Your task to perform on an android device: Complete the breathing lesson on your own by doing it practically on the Insight Timer app.
Image 0: 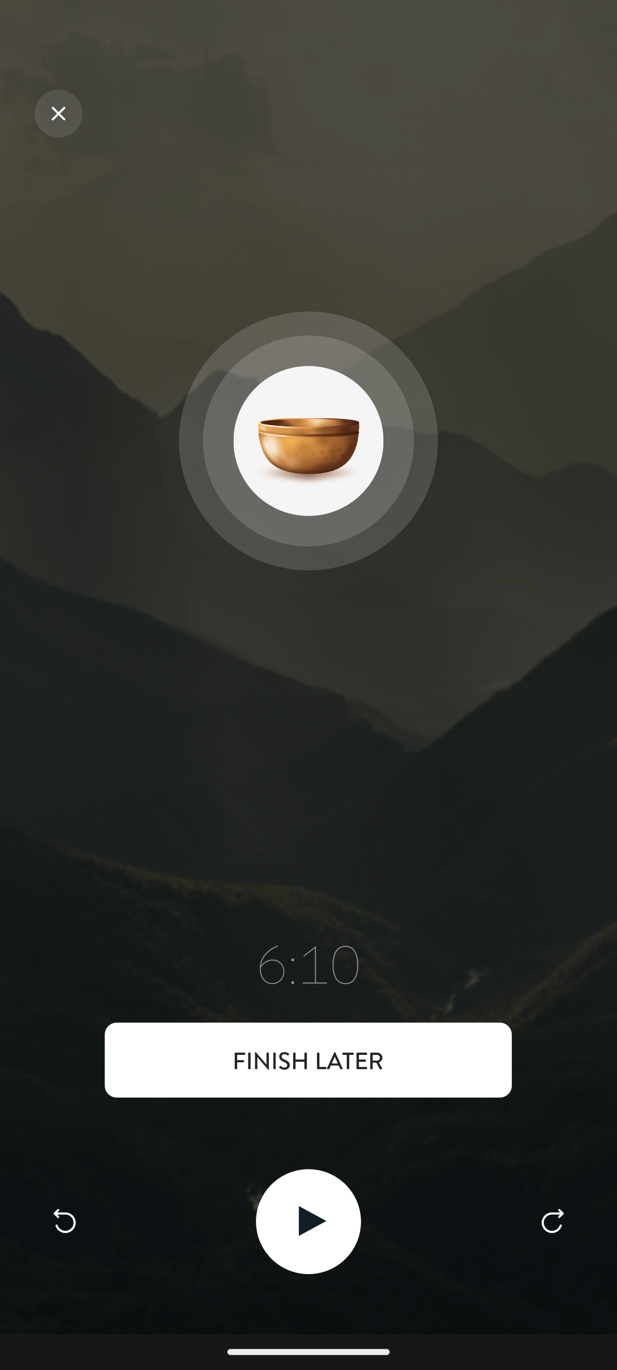
Click on the Play icon to resume the breathing meditation.
Step 0: click (308, 1221)
Image 1: 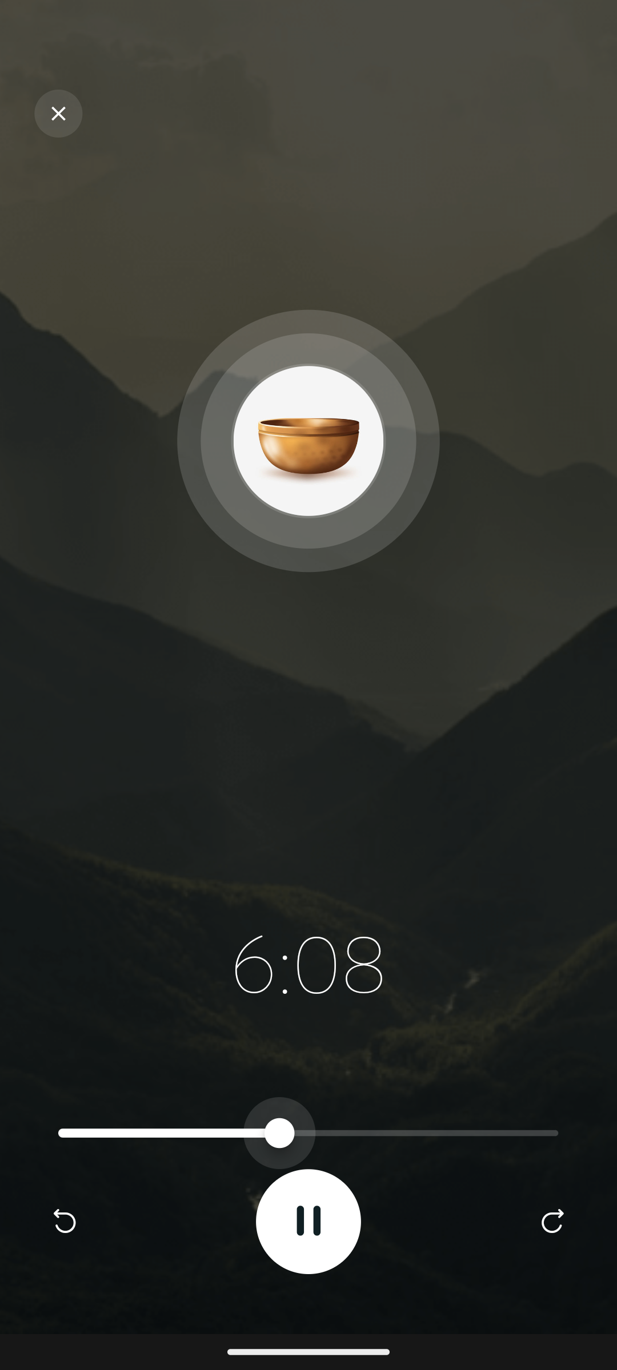
Click on the Play icon to resume the breathing meditation.
Step 1: wait
Image 3: 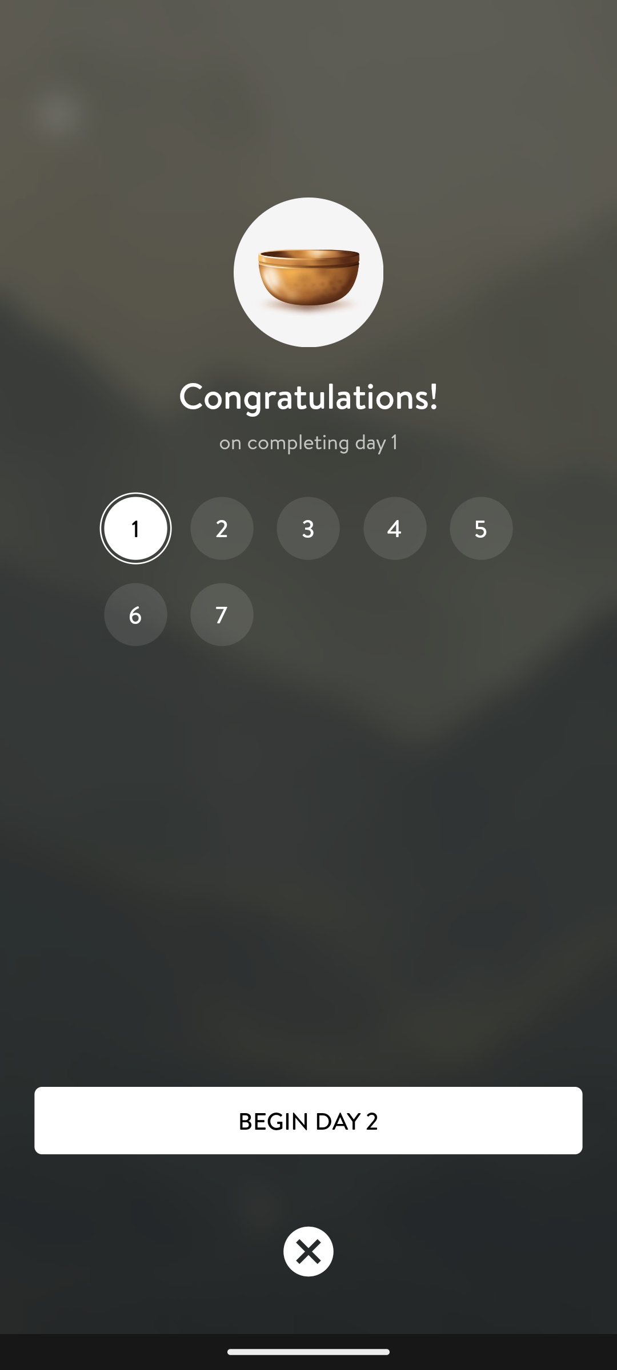
Click on the cross at the bottom.
Step 3: click (308, 1274)
Image 4: 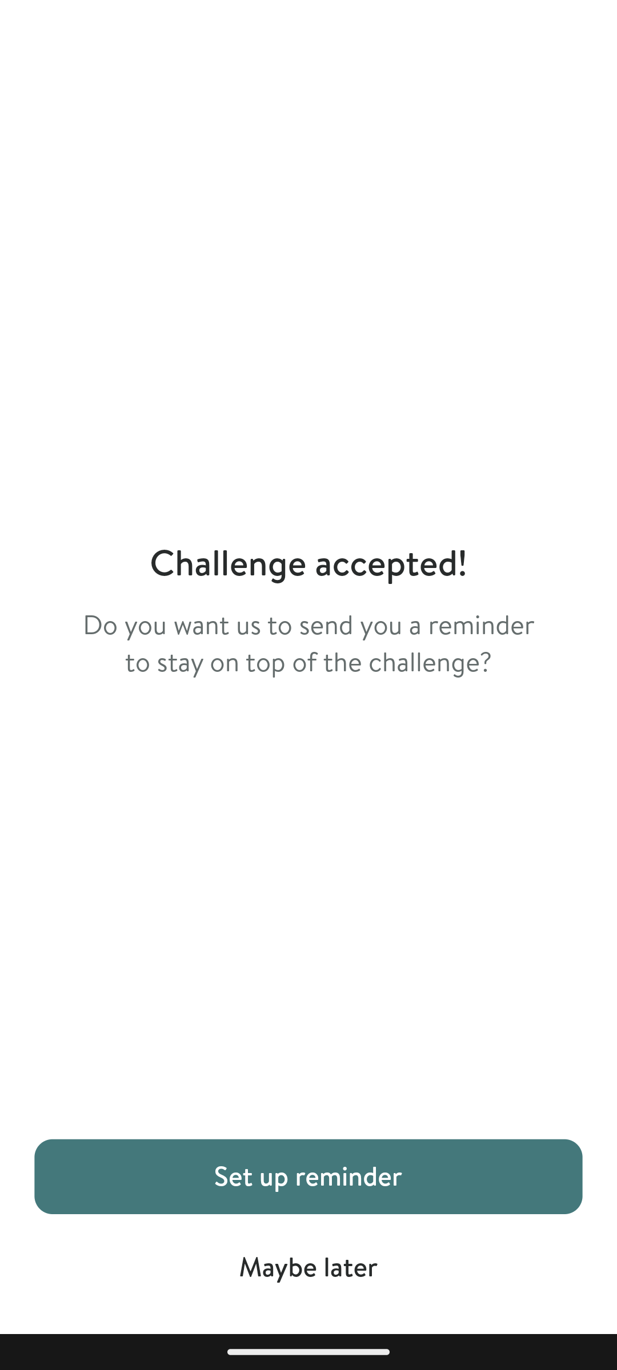
Click on the cross at the bottom.
Step 4: wait